Your task to perform on an android device: In the pdfFiller app , send the ds 11 form to dbwscratch.test.id4@gmail.com
Image 0: 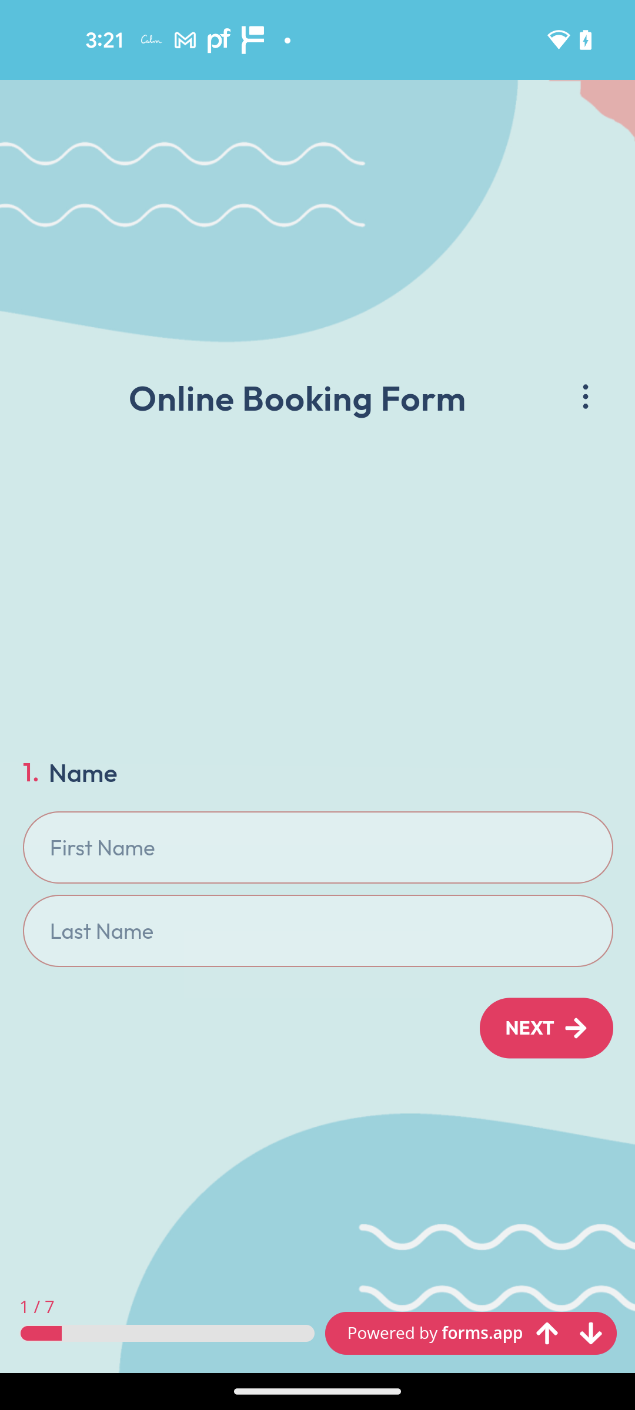
Open the pdfFiller app
Step 0: open app "pdfFiller"
Image 1: 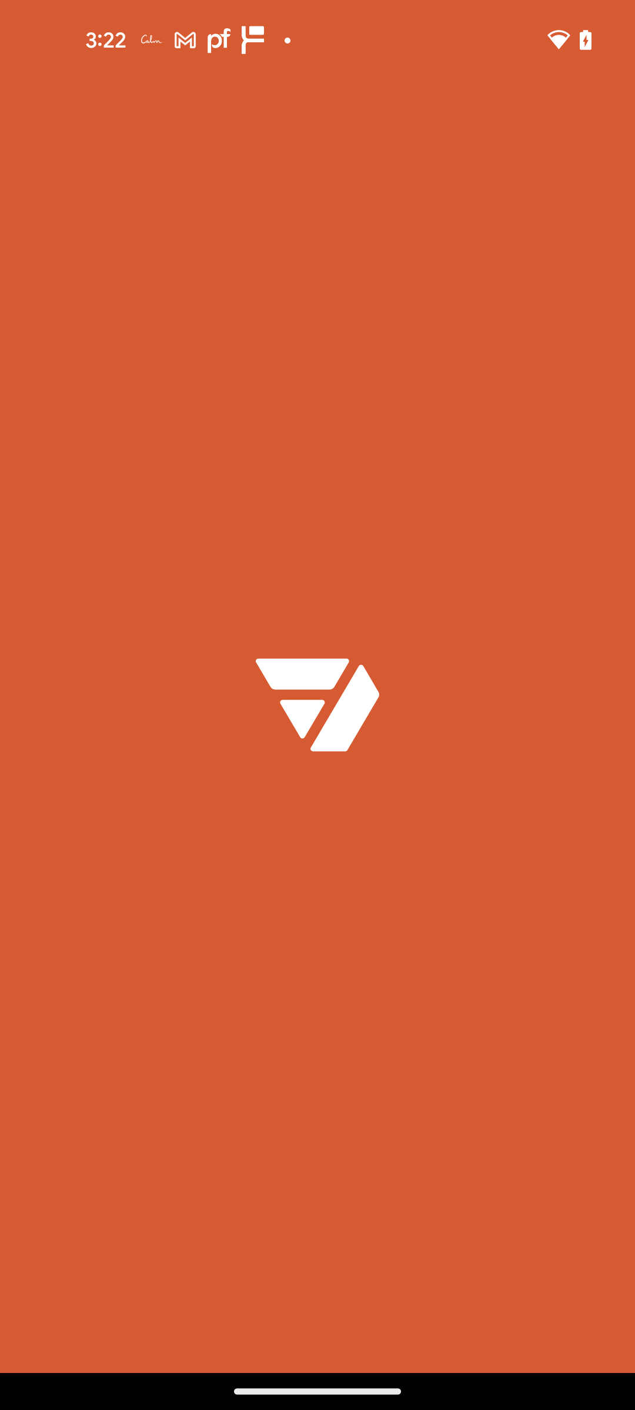
Open the pdfFiller app
Step 1: wait
Image 2: 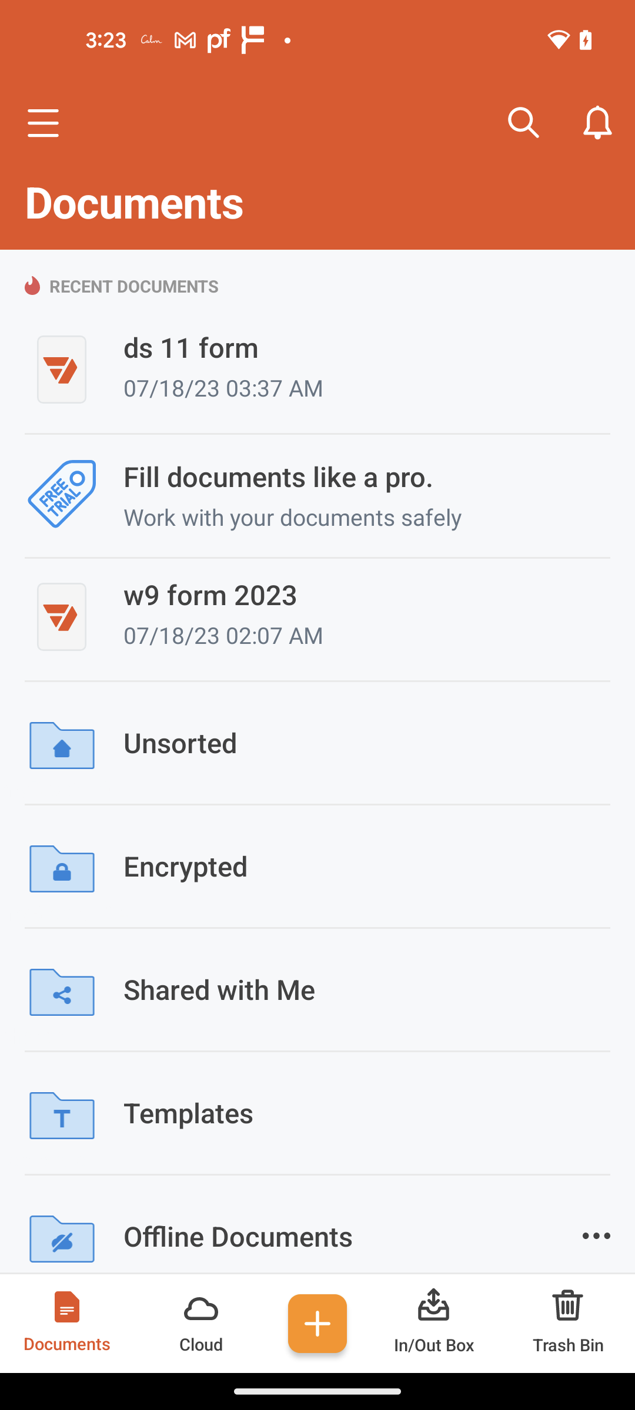
Click on the ds 11 form
Step 2: click (223, 366)
Image 3: 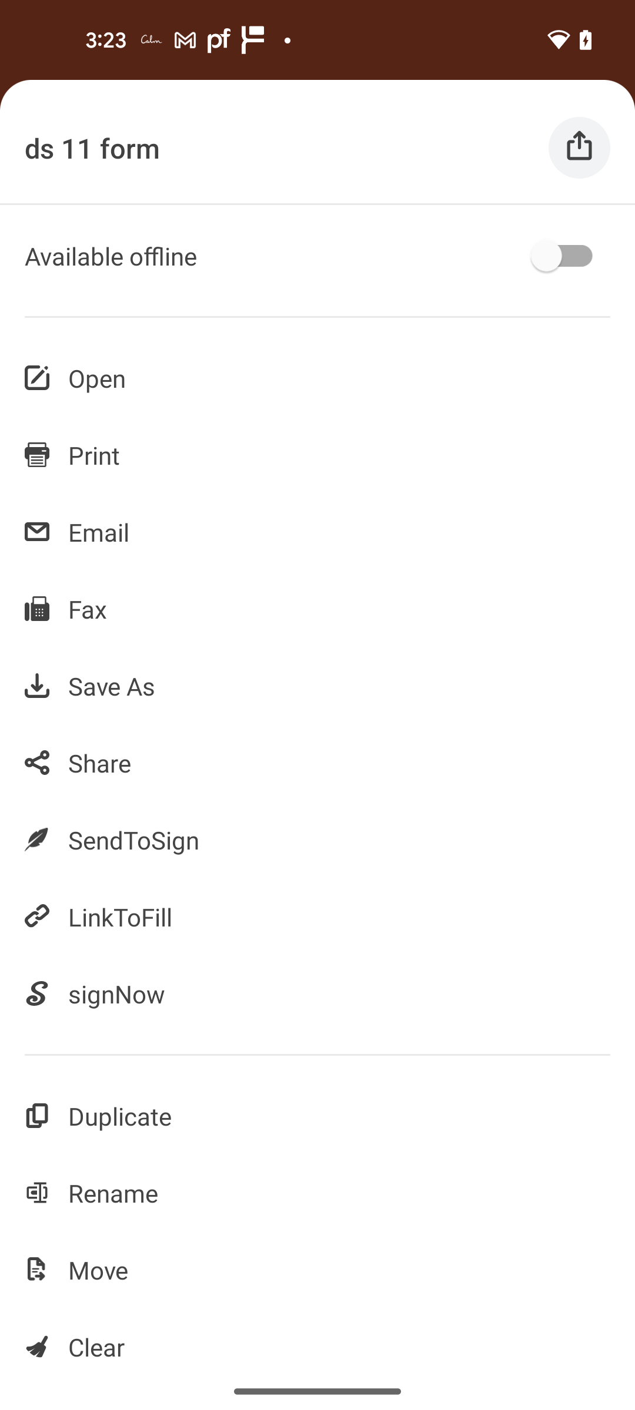
Click on the share button
Step 3: click (351, 763)
Image 4: 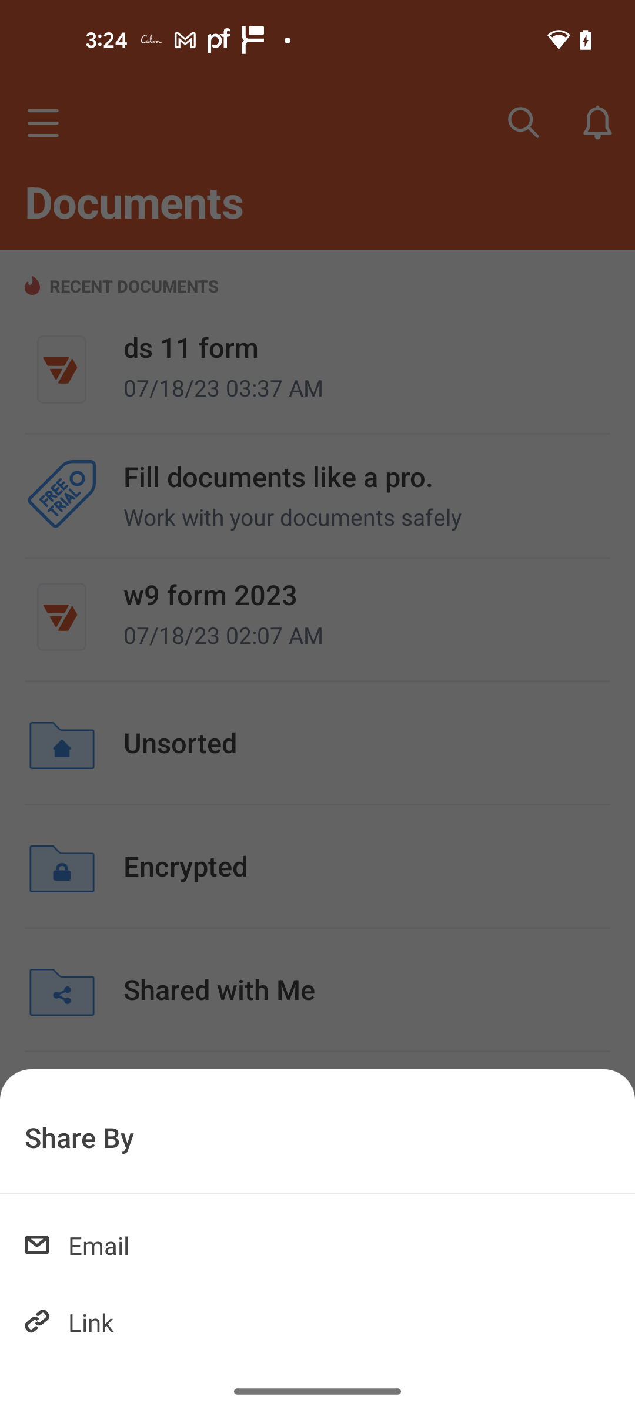
Choose Email for sharing the form
Step 4: click (351, 1245)
Image 5: 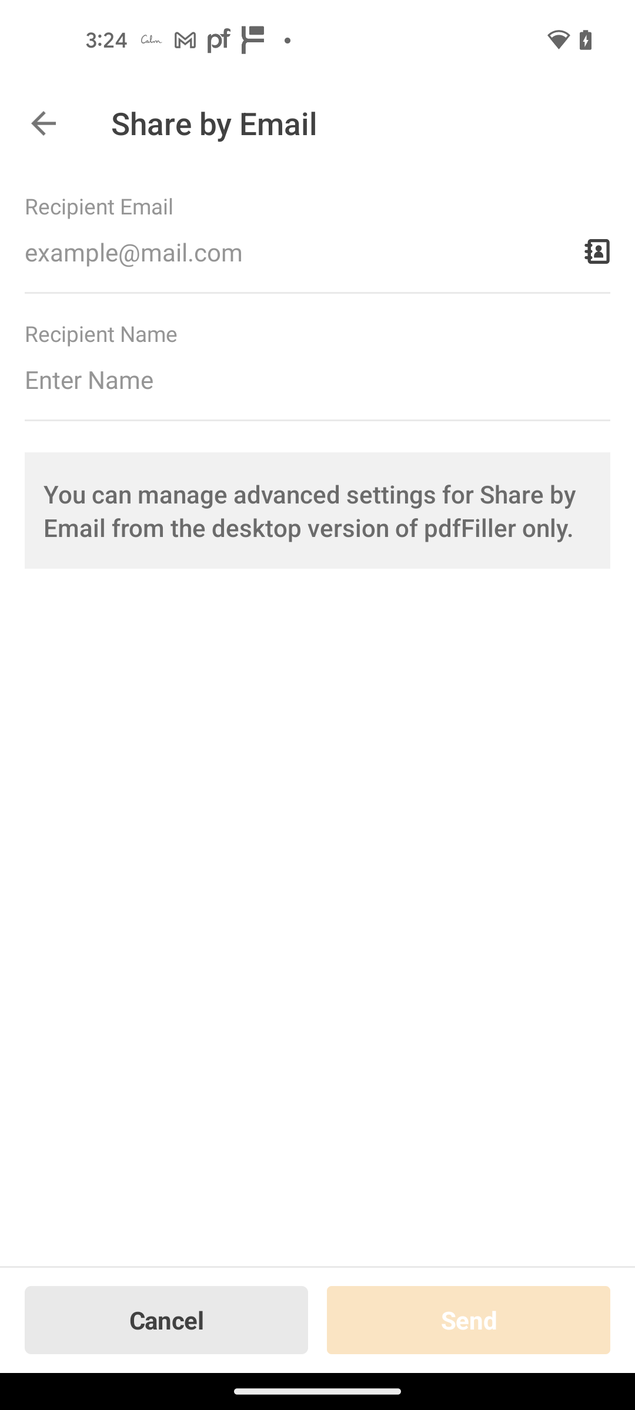
Go to the recipient Email tab
Step 5: click (295, 251)
Image 6: 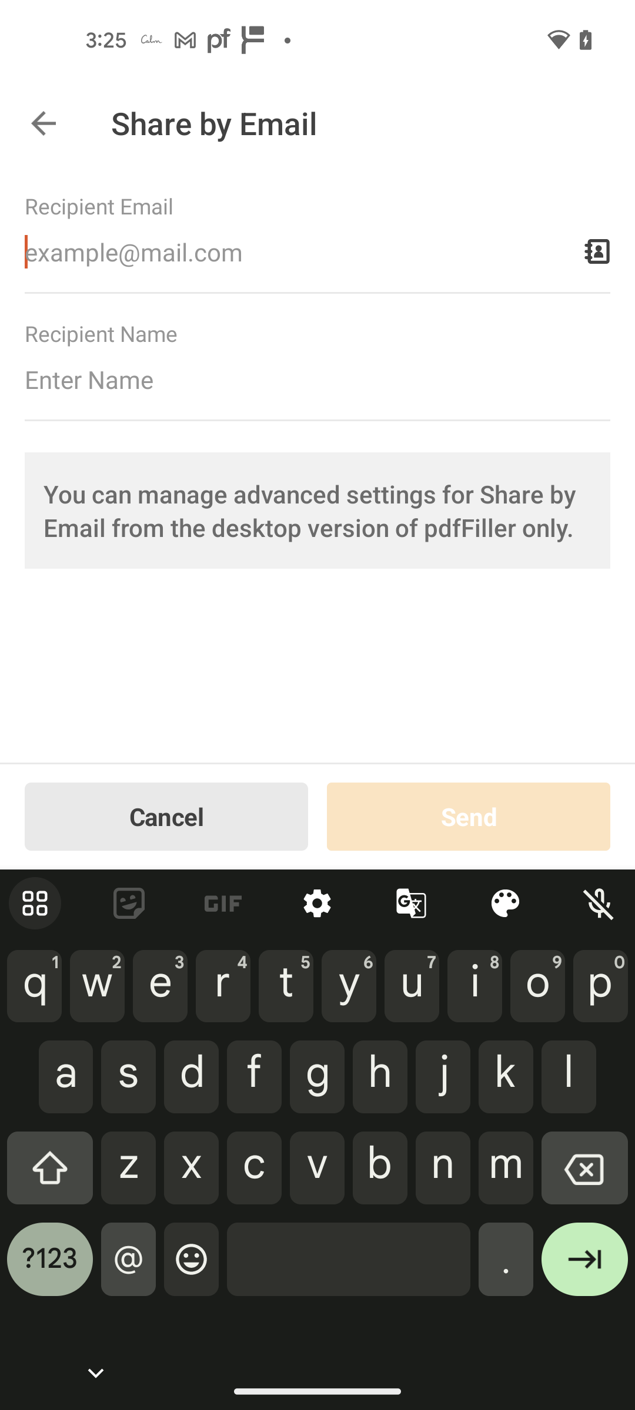
Enter the recipient address as dbwscratch.test.id4@gmail.com 
Step 6: type "dbwscratch.test.id4@gmail.com"
Image 7: 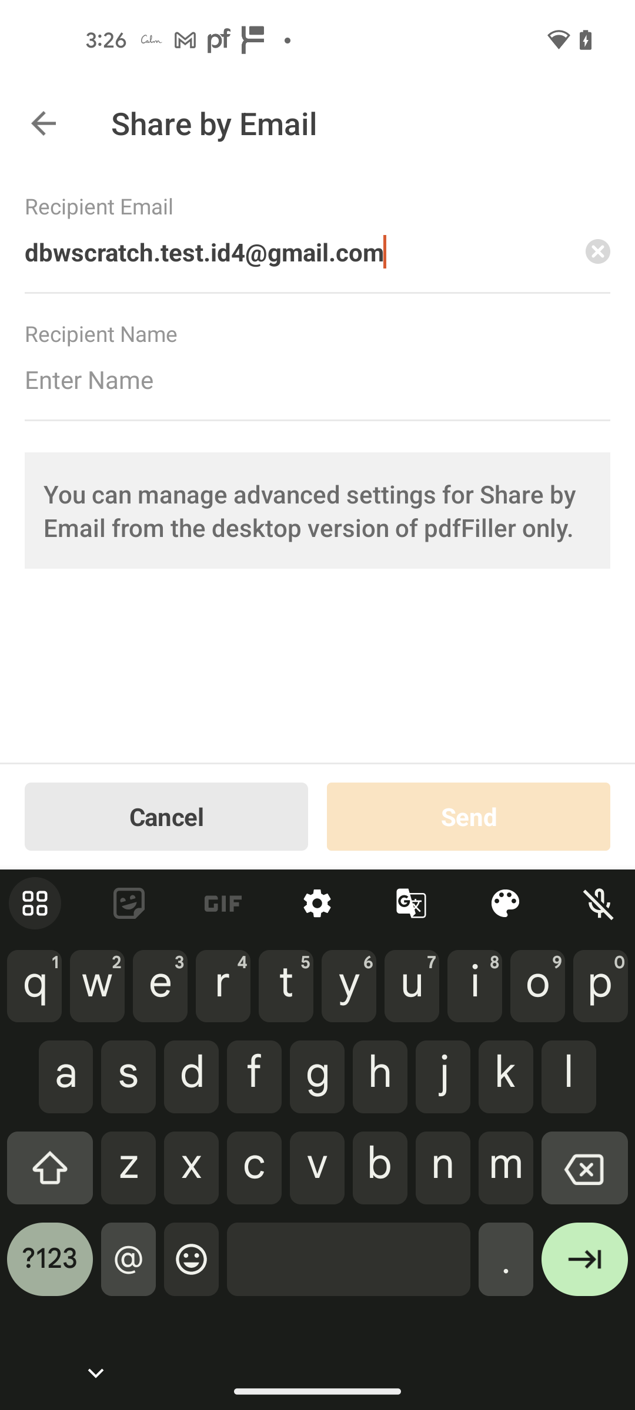
Go to the Recipient Name tab
Step 7: click (317, 379)
Image 8: 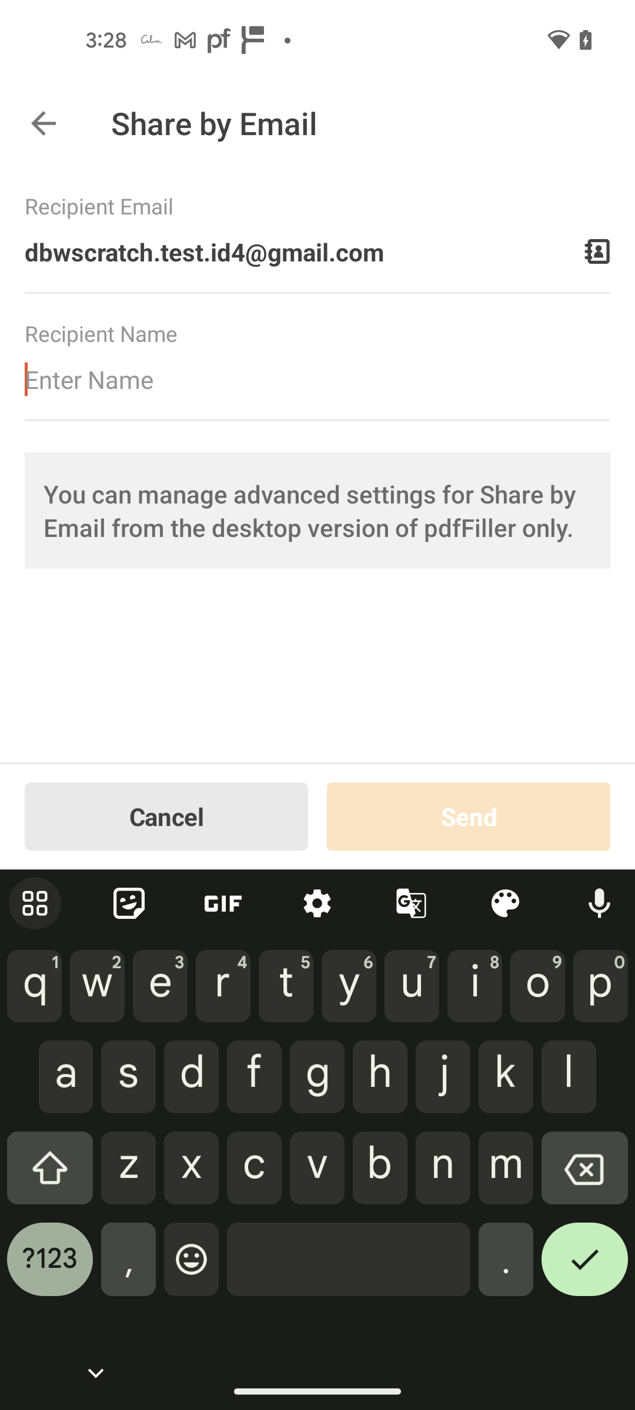
Enter the recipient Name as Cerebra
Step 8: type "Cerebra"
Image 9: 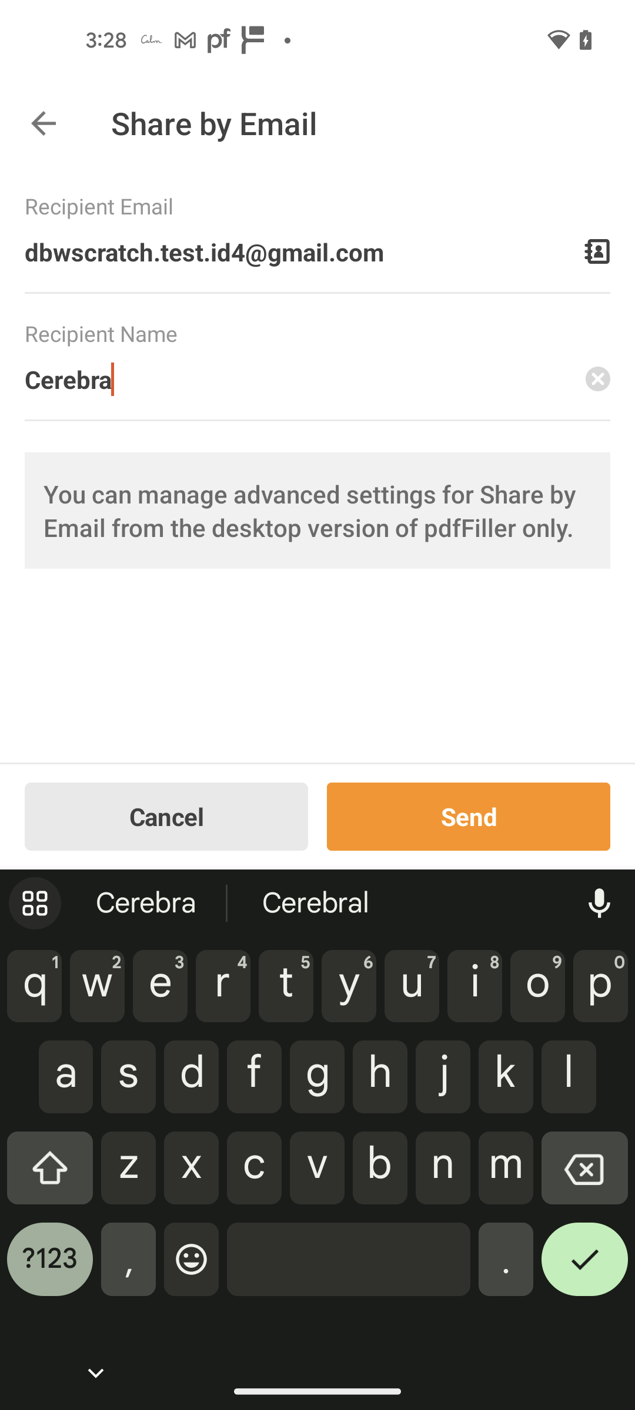
Click on the send button
Step 9: click (468, 817)